Your task to perform on an android device: I want to get all the updates on all the new dishes cooked by Compelled to cook. Follow compelled to cook in the SideChef app.
Image 0: 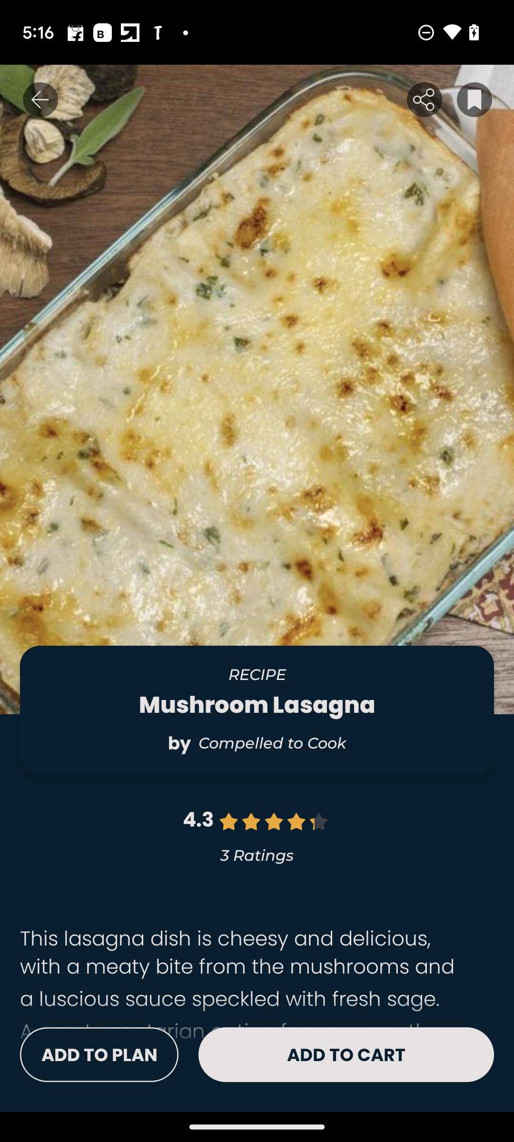
Click on the compelled to cook 
Step 0: click (272, 743)
Image 1: 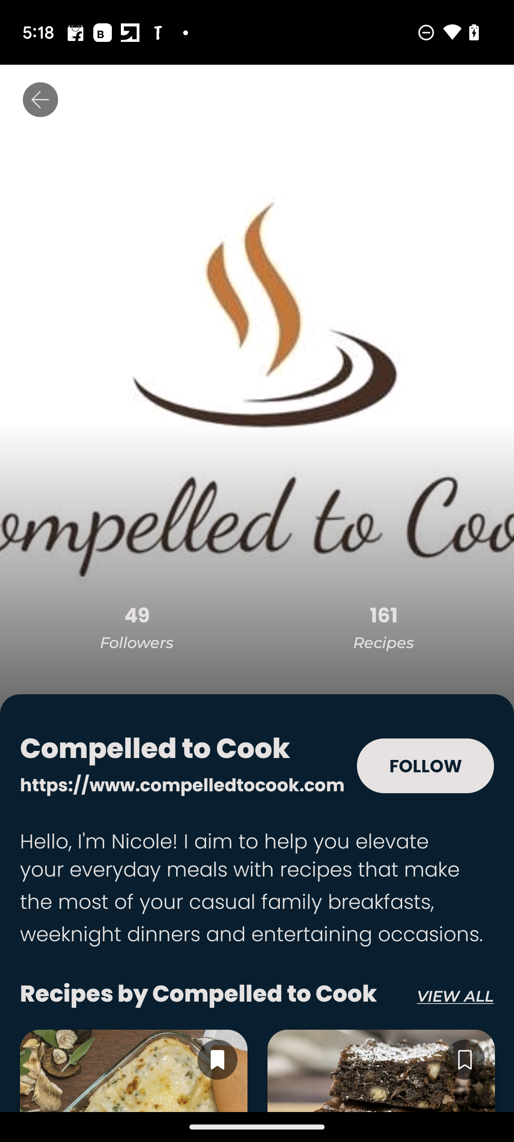
Click on follow button.
Step 1: click (425, 766)